Your task to perform on an android device: I wish to use the breathwork meditation on the Insight Timer app to support my respiratory system.
Image 0: 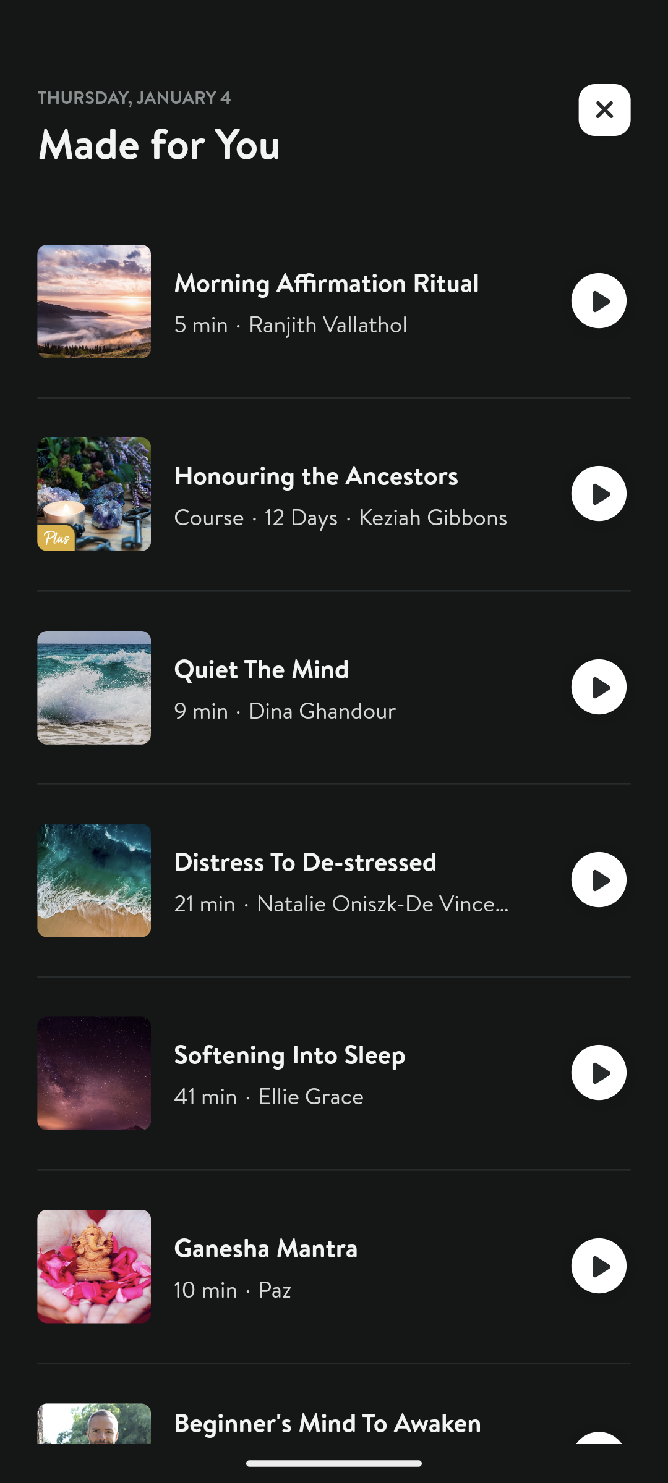
Get back to the previous page of the app
Step 0: press back button
Image 1: 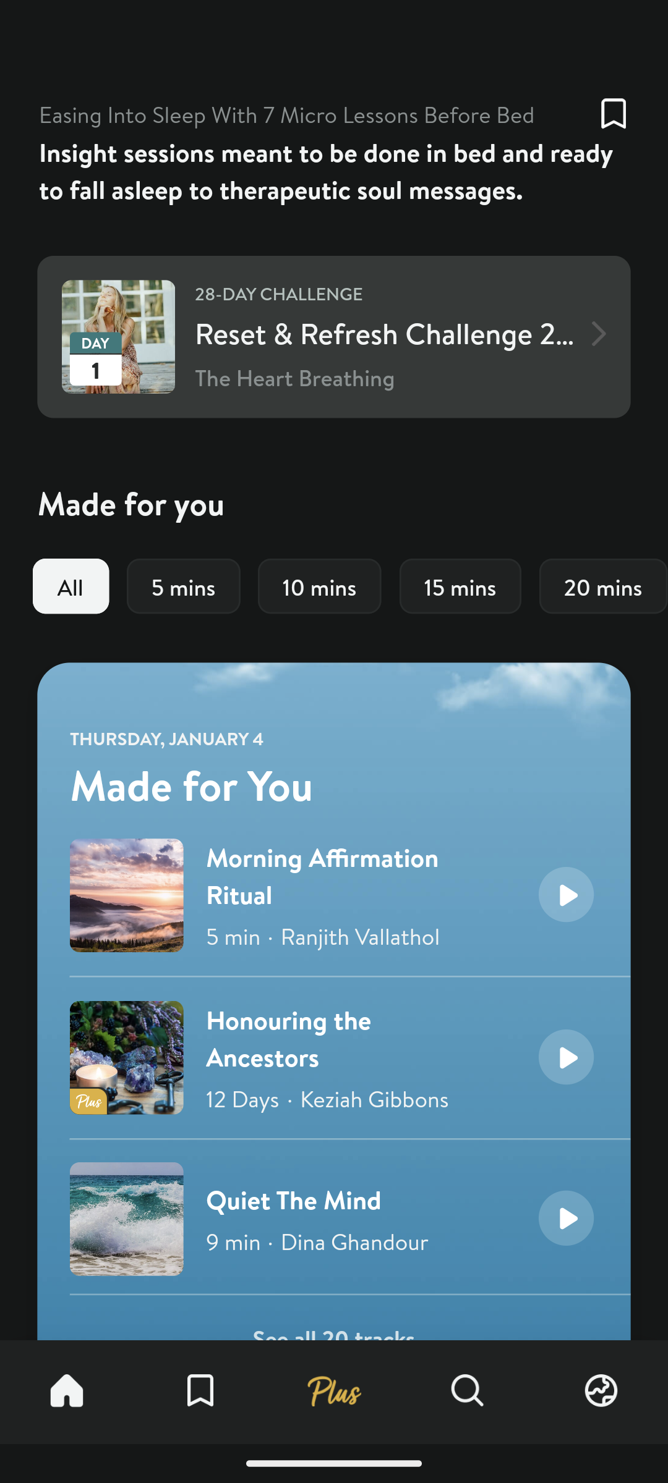
Swipe down for the Breathe meditation 
Step 1: scroll up
Image 2: 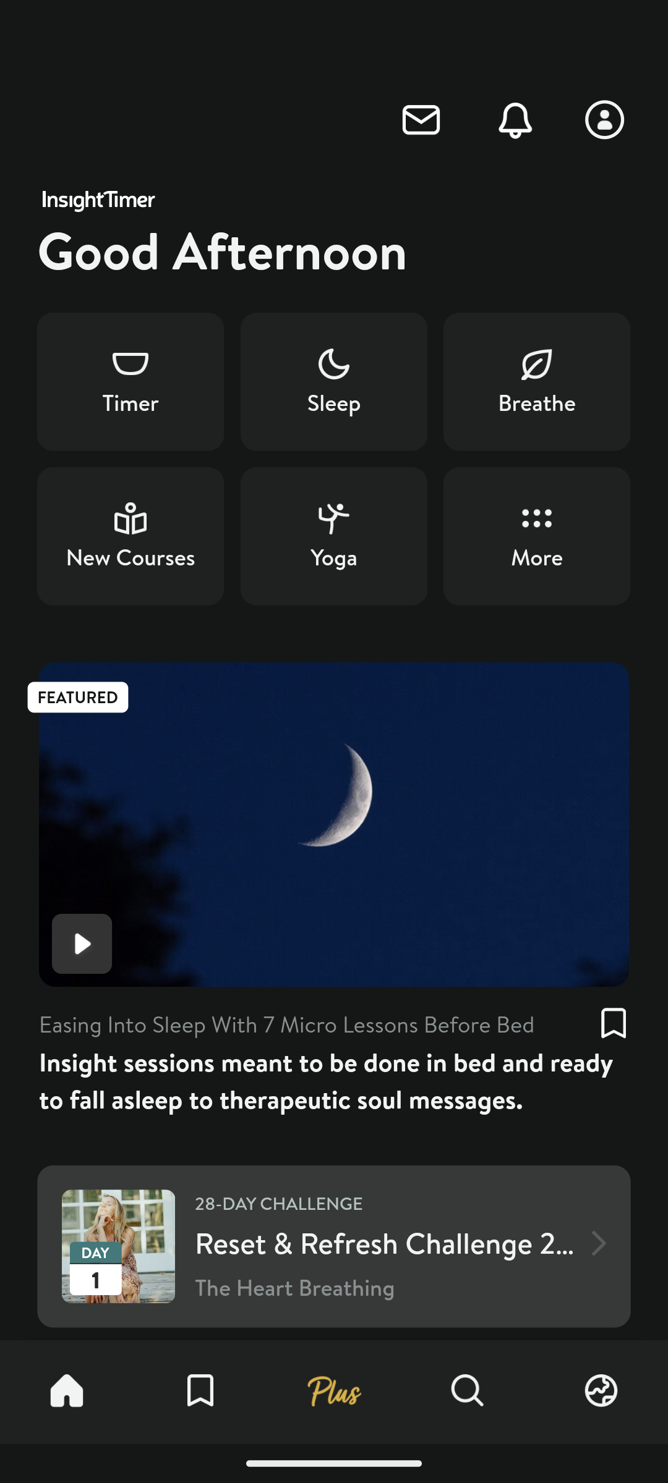
Go to the Breathe category
Step 2: click (537, 382)
Image 3: 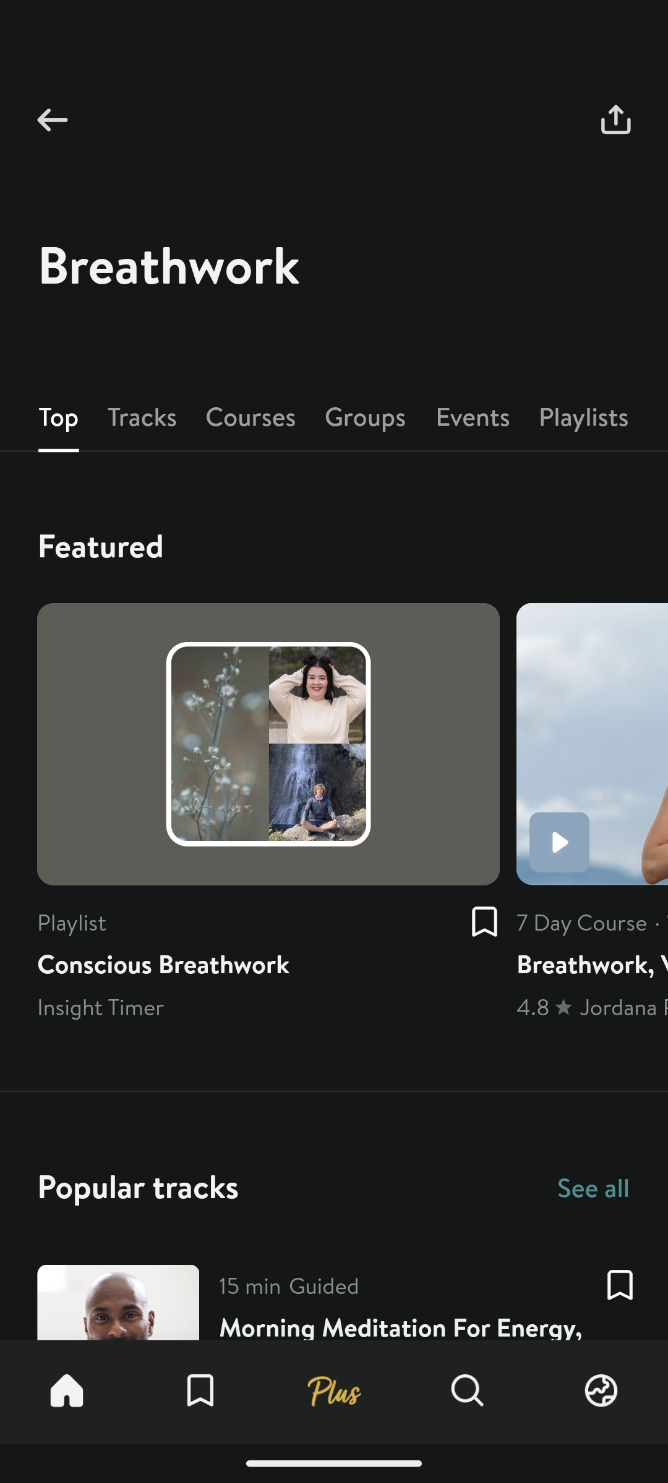
Click on the Conscious breathwork 
Step 3: click (268, 822)
Image 4: 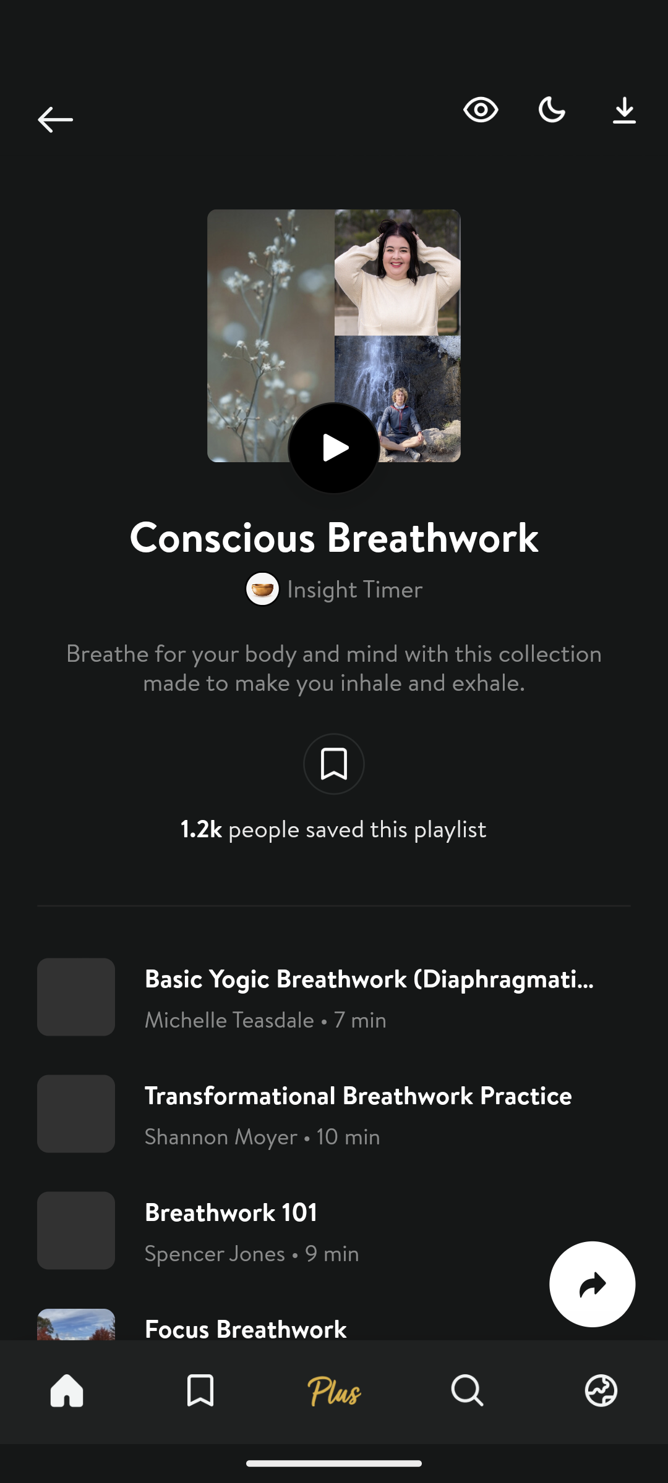
Click on the play button on the image
Step 4: click (322, 444)